Your task to perform on an android device: In the CruiseMapper app, view the schedule for Marella Voyager Cruise.
Image 1: 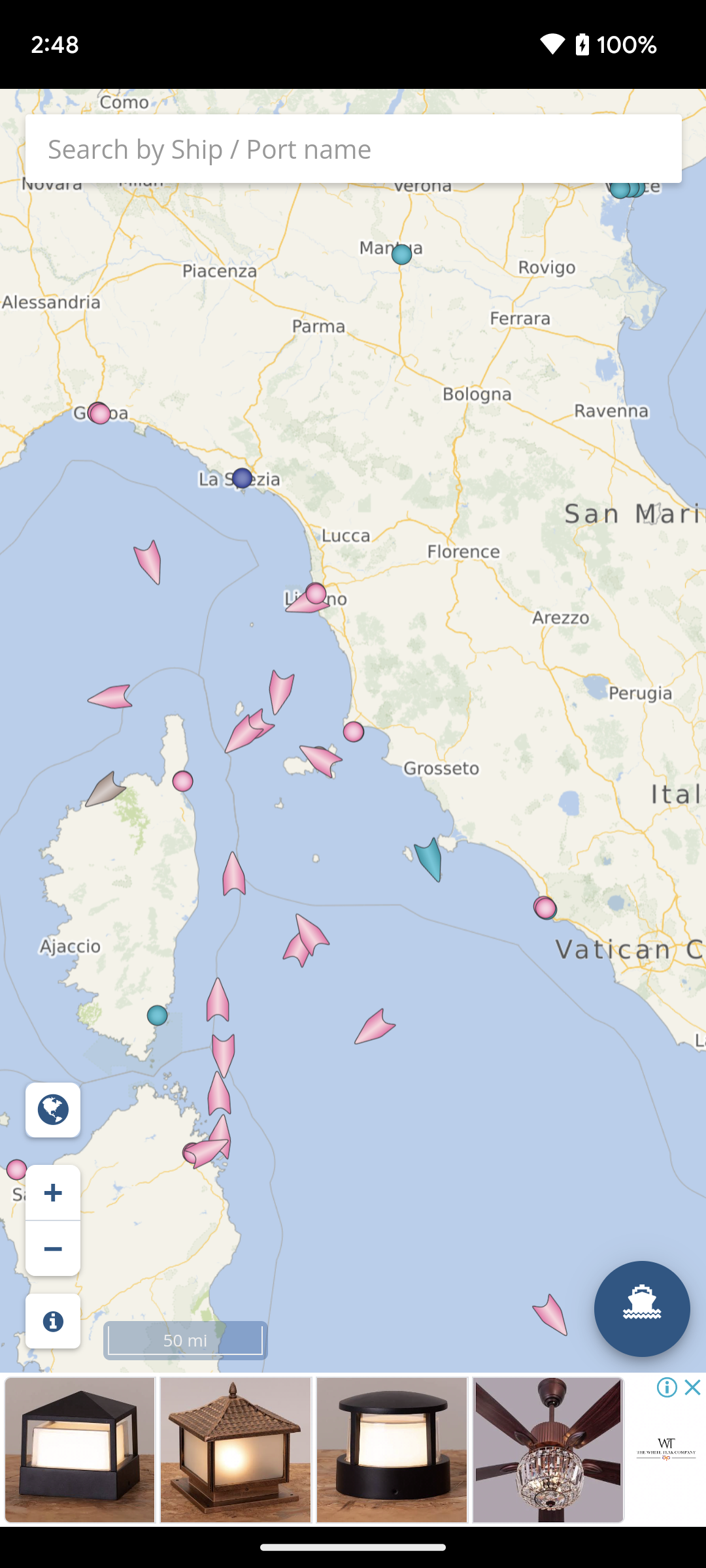
Click on the search bar at the top of the screen.
Step 1: click (244, 131)
Image 2: 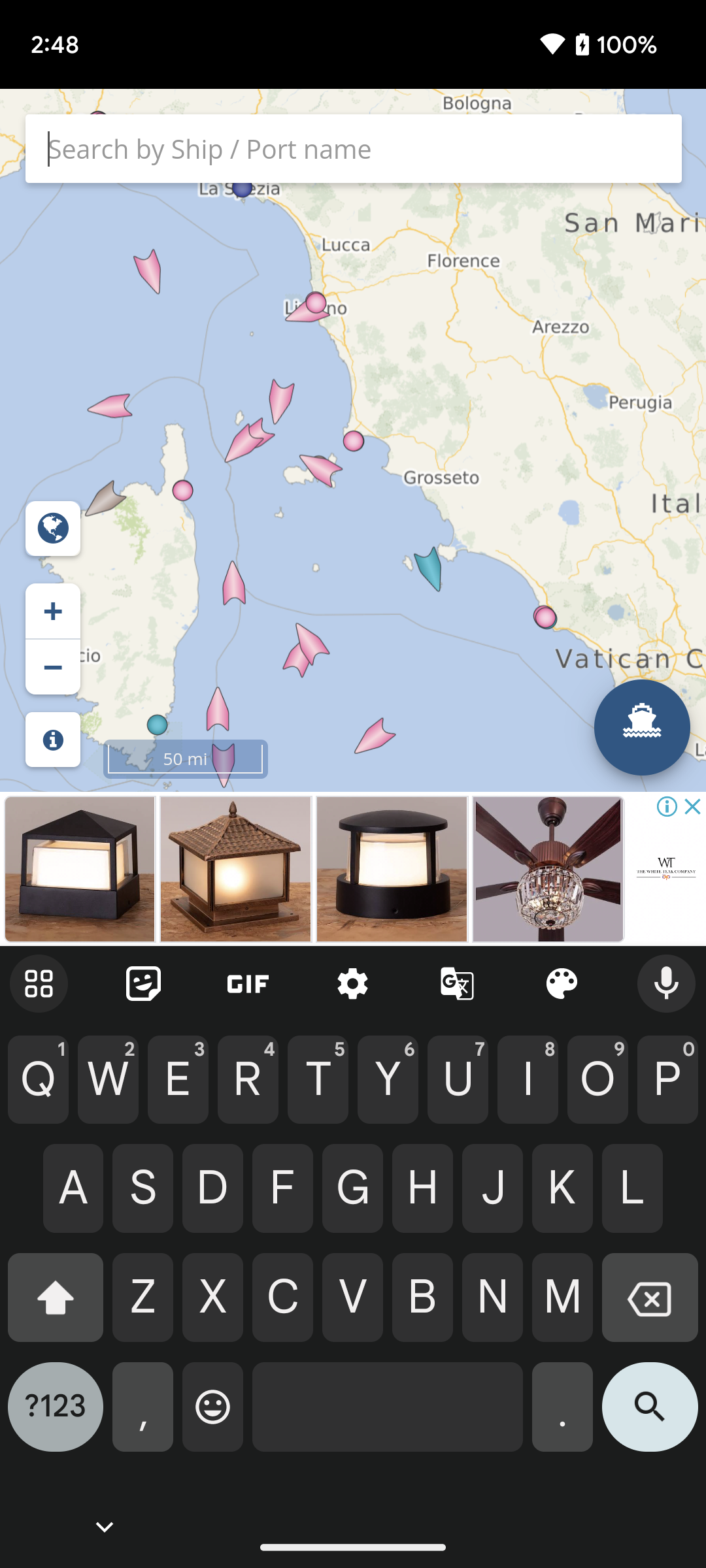
Type Marella Voyager in the search bar.
Step 2: type "Marella Voyager"
Image 3: 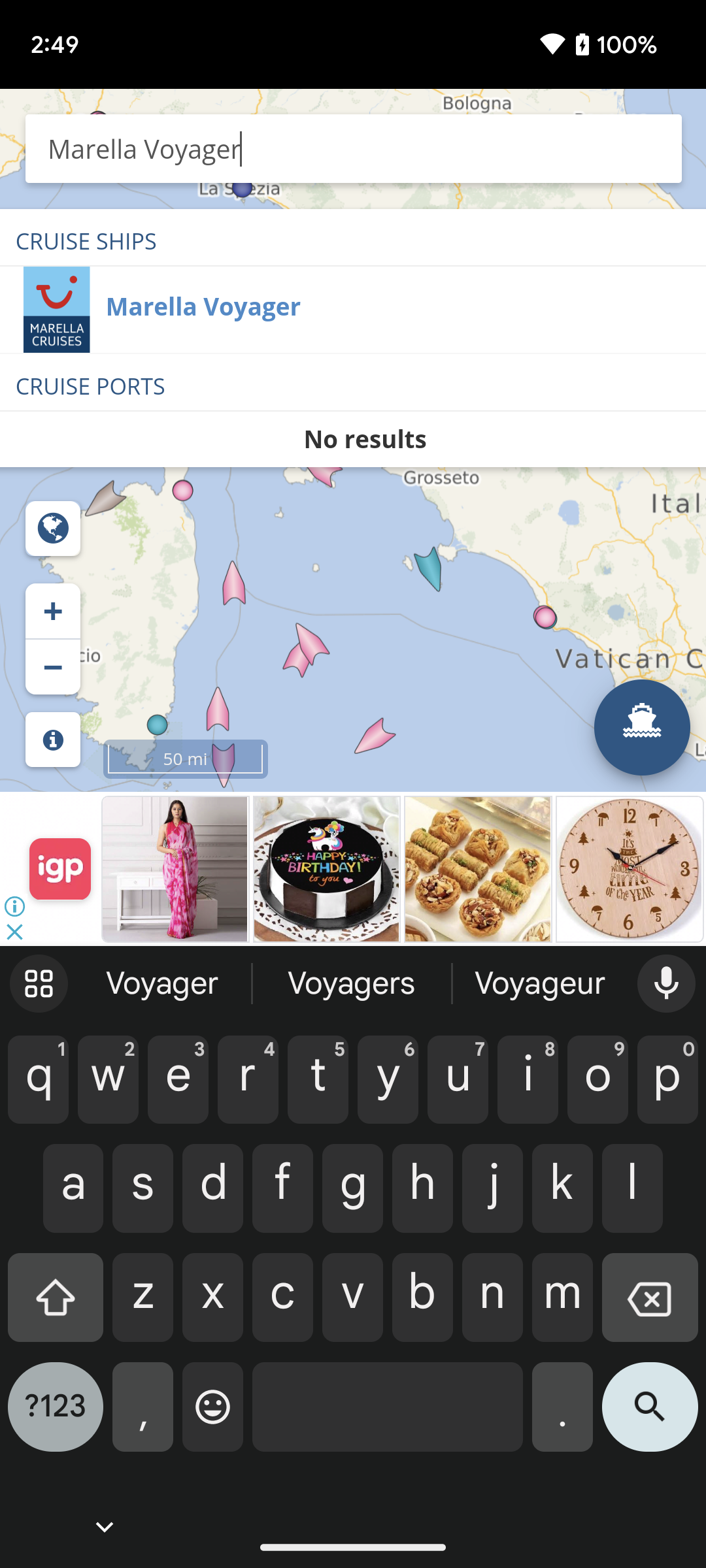
Click on the first suggested option.
Step 3: click (203, 306)
Image 4: 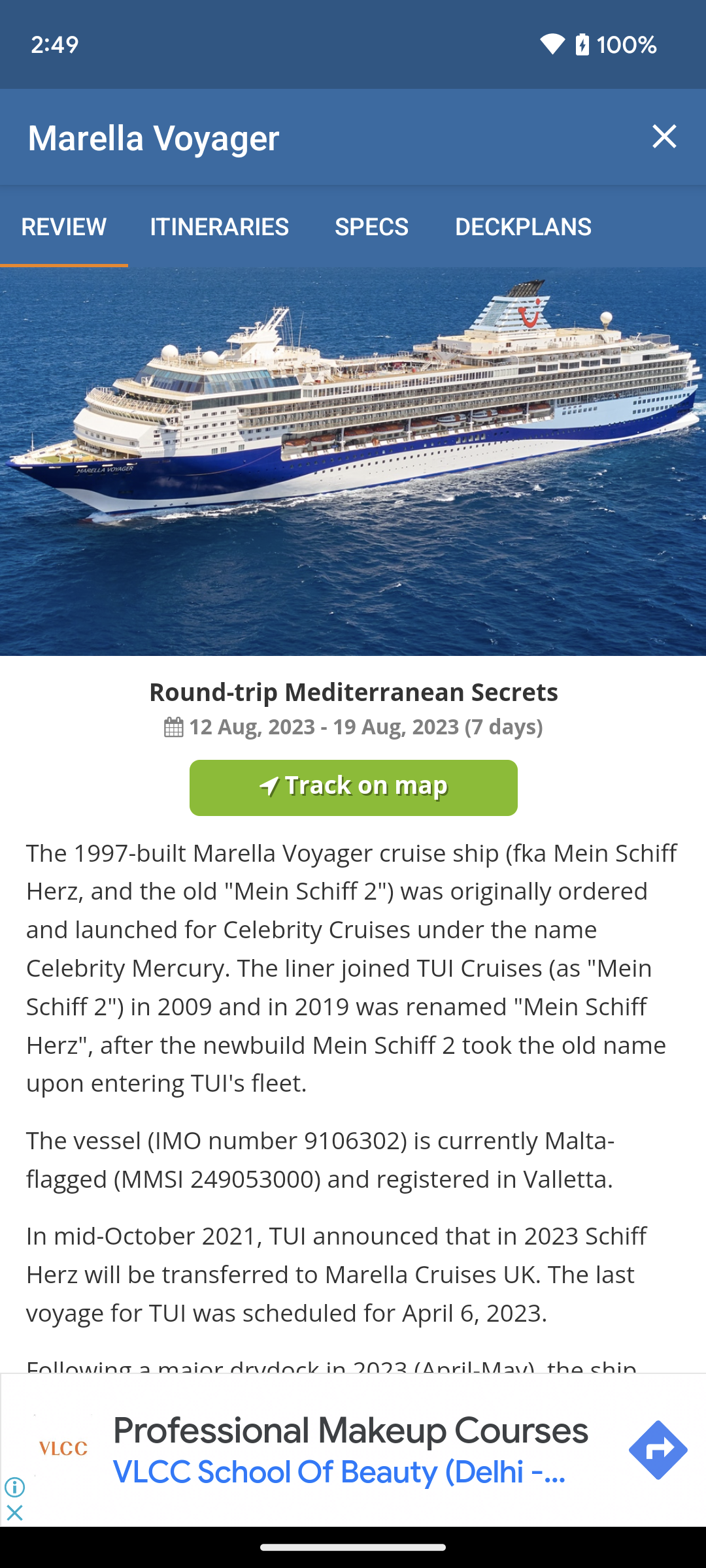
Click on the itineraries option at the top of the screen.
Step 4: click (219, 225)